Your task to perform on an android device: I'm planning a vacation to Brighton so check the Omio app to look up the train schedules from London to Brighton for November 10, 2023 at departure time of 9:25 AM.
Image 0: 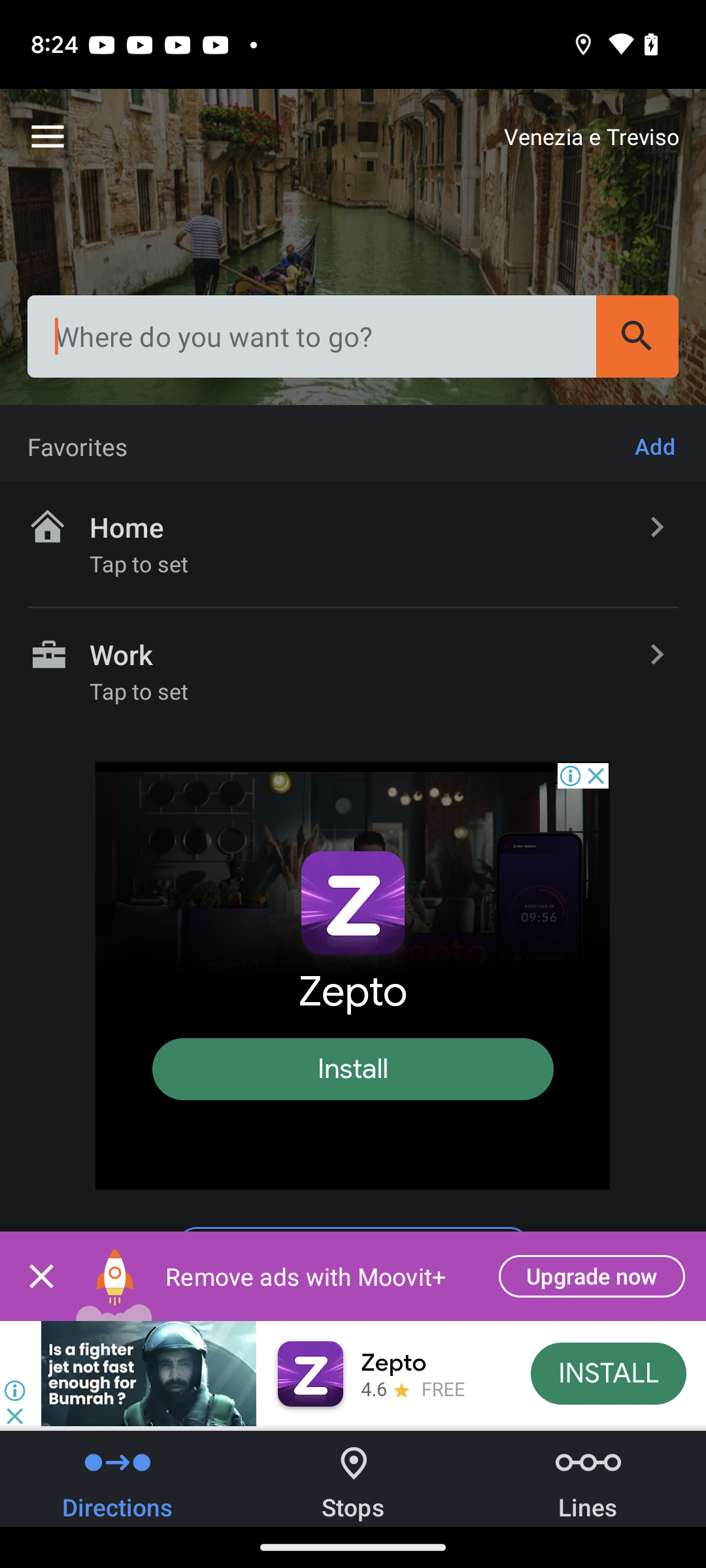
Open omio app
Step 0: open app "Omio"
Image 1: 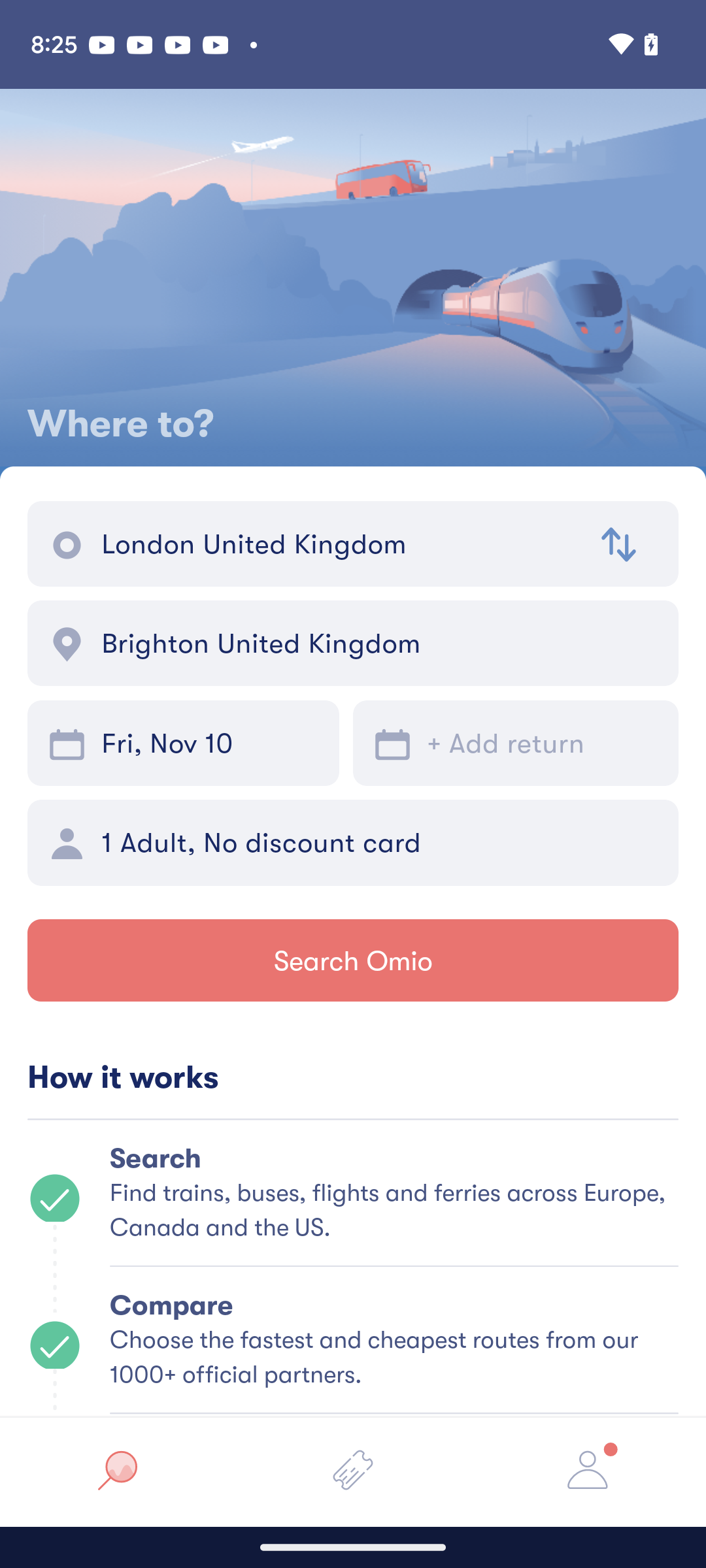
Click on from textbox
Step 1: click (339, 544)
Image 2: 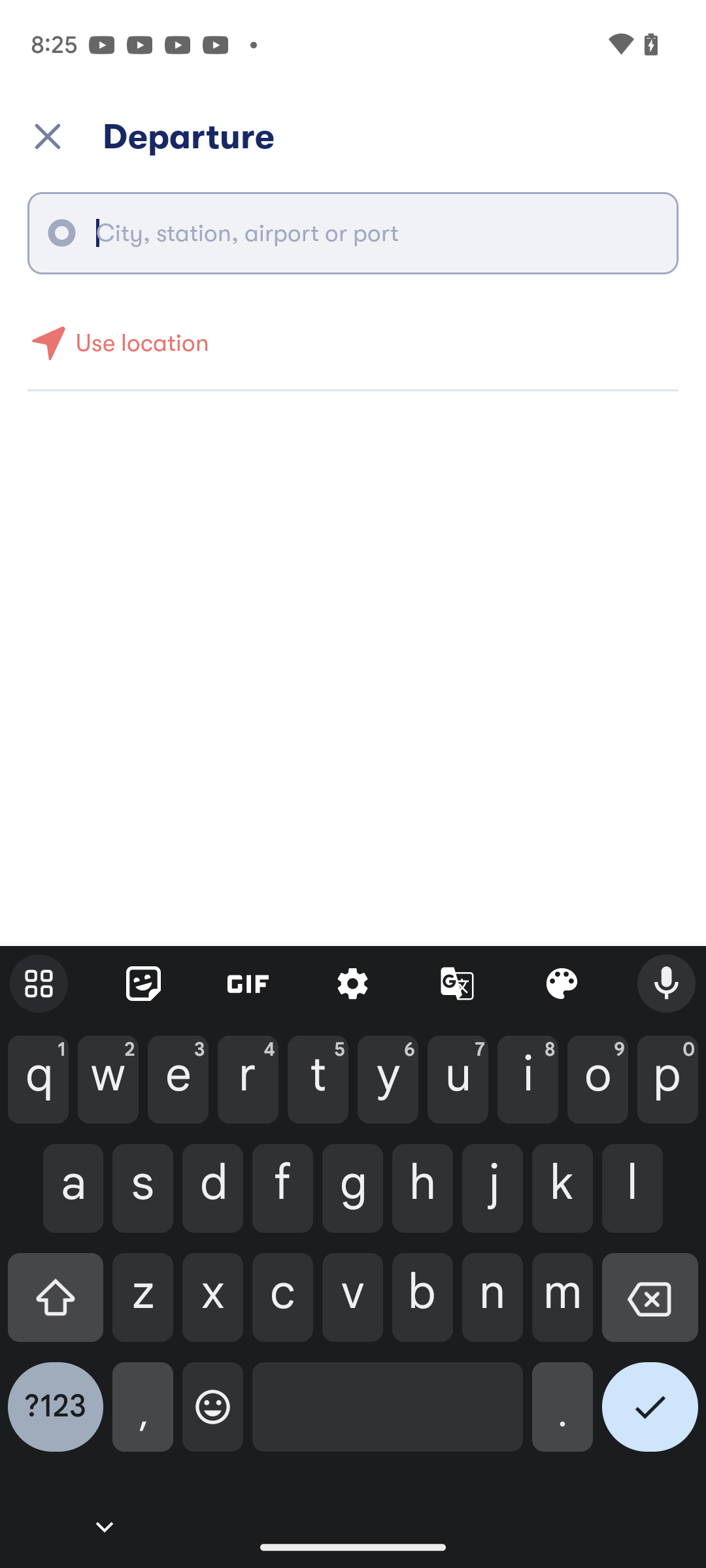
Enter London in the search textbox
Step 2: type "London"
Image 5: 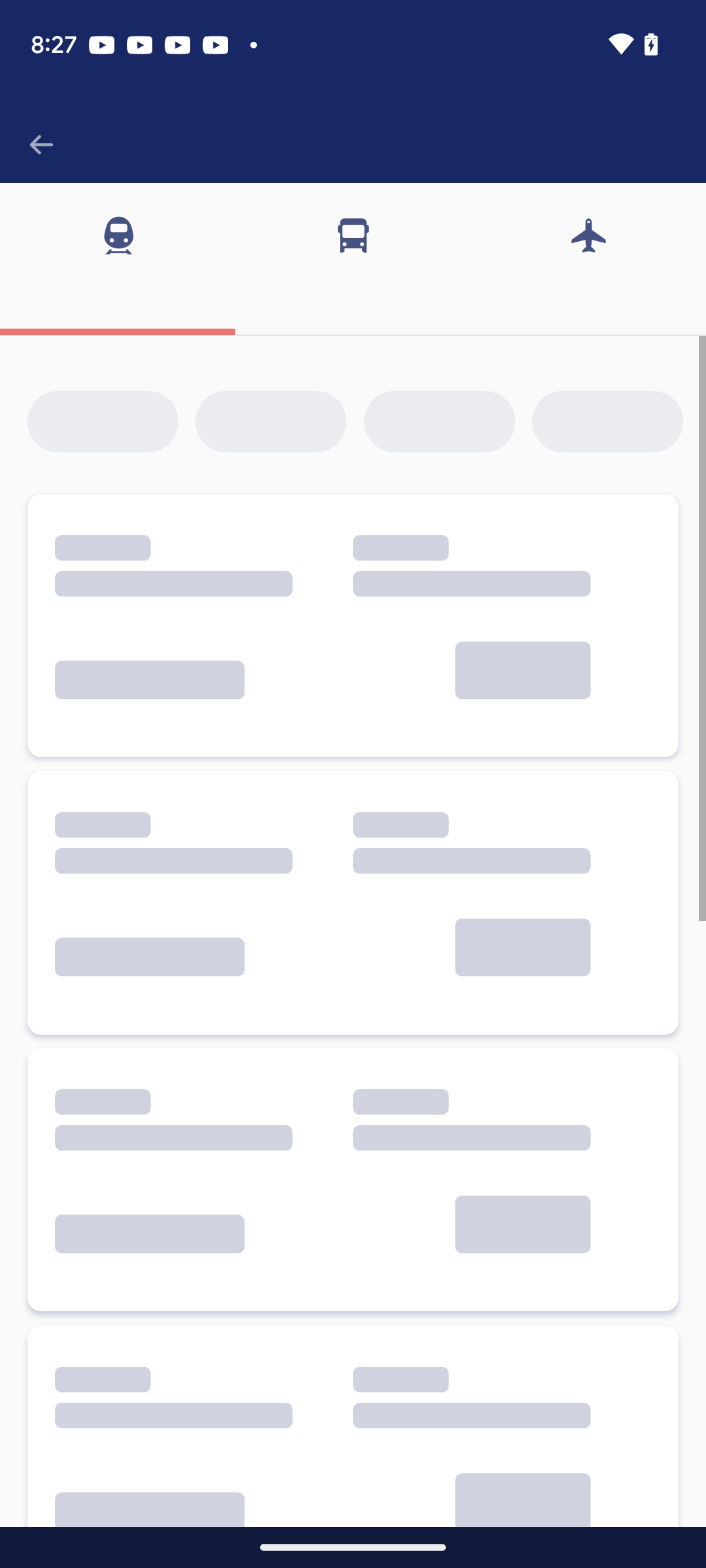
Click on the search button
Step 5: wait
Image 6: 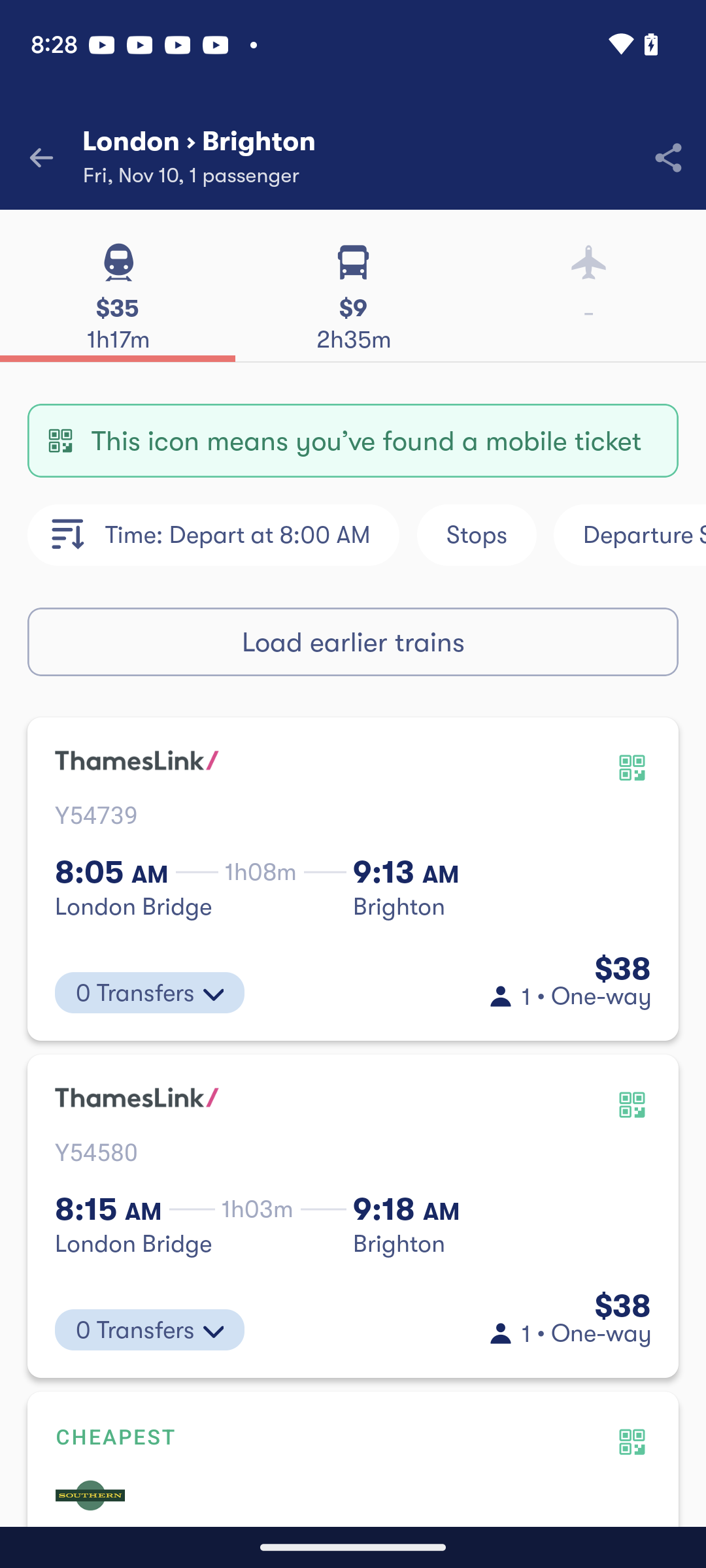
Click on the time option
Step 6: click (252, 534)
Image 7: 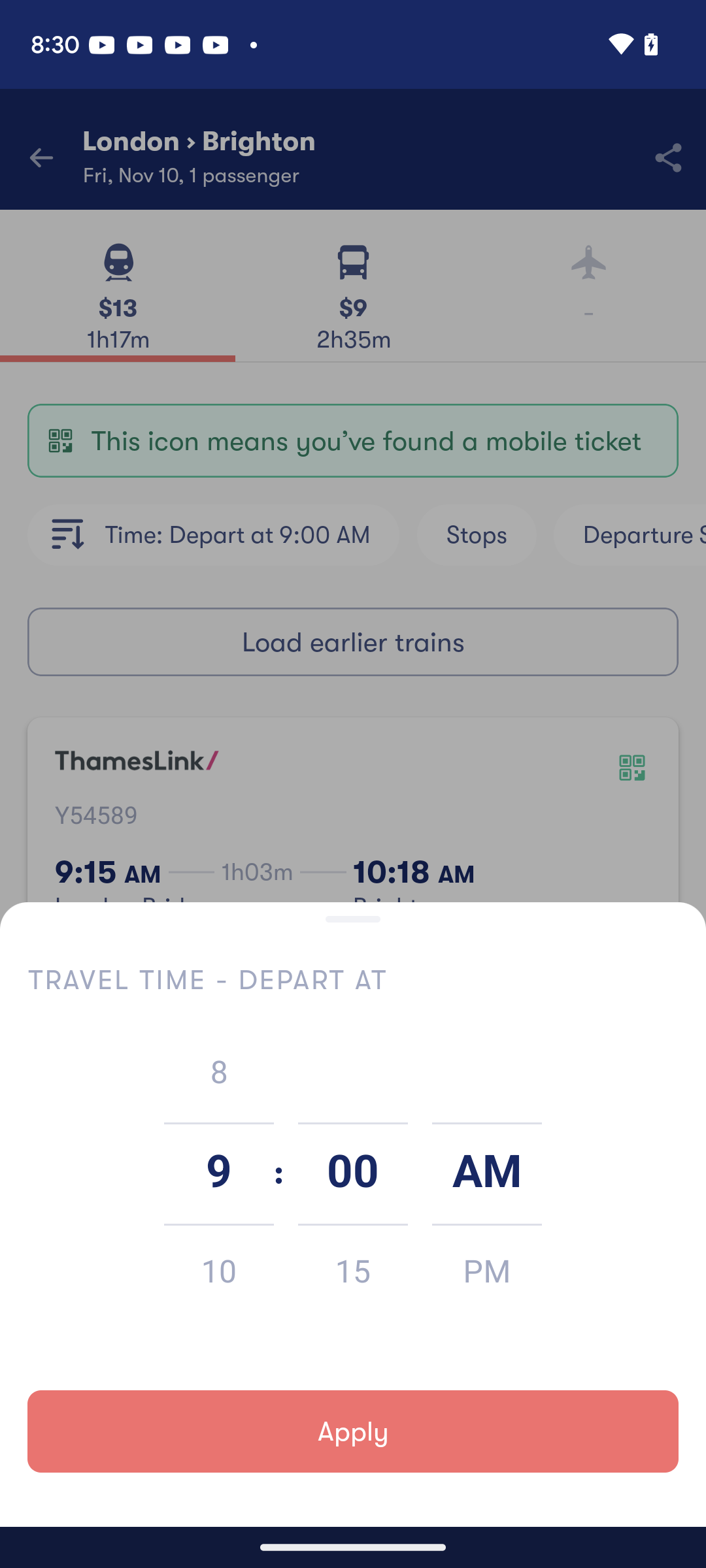
Swipe up to change the minutes
Step 7: scroll down
Image 8: 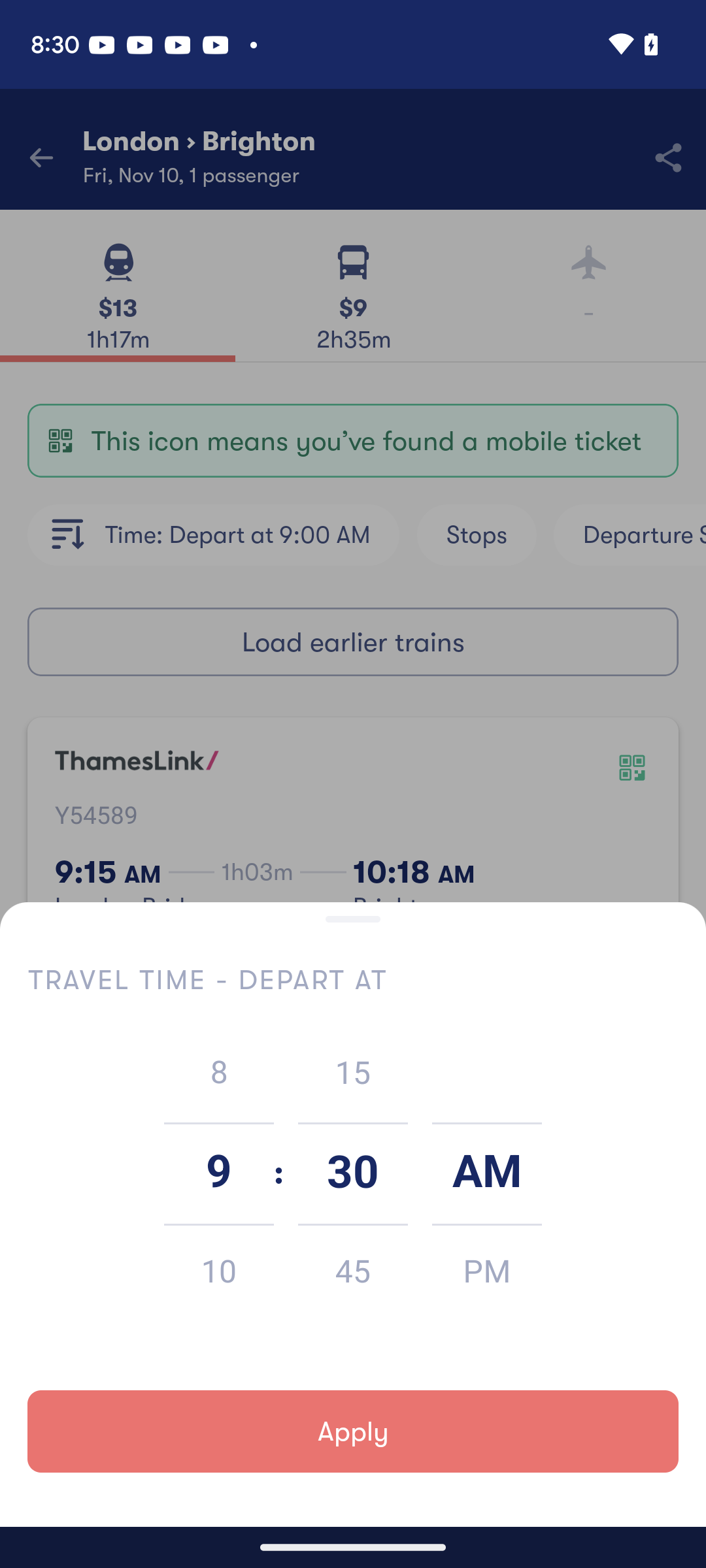
Click on apply button
Step 8: click (353, 1431)